Your task to perform on an android device: View the details of Humanrace Samba black Shoes in the Adidas app 
Image 0: 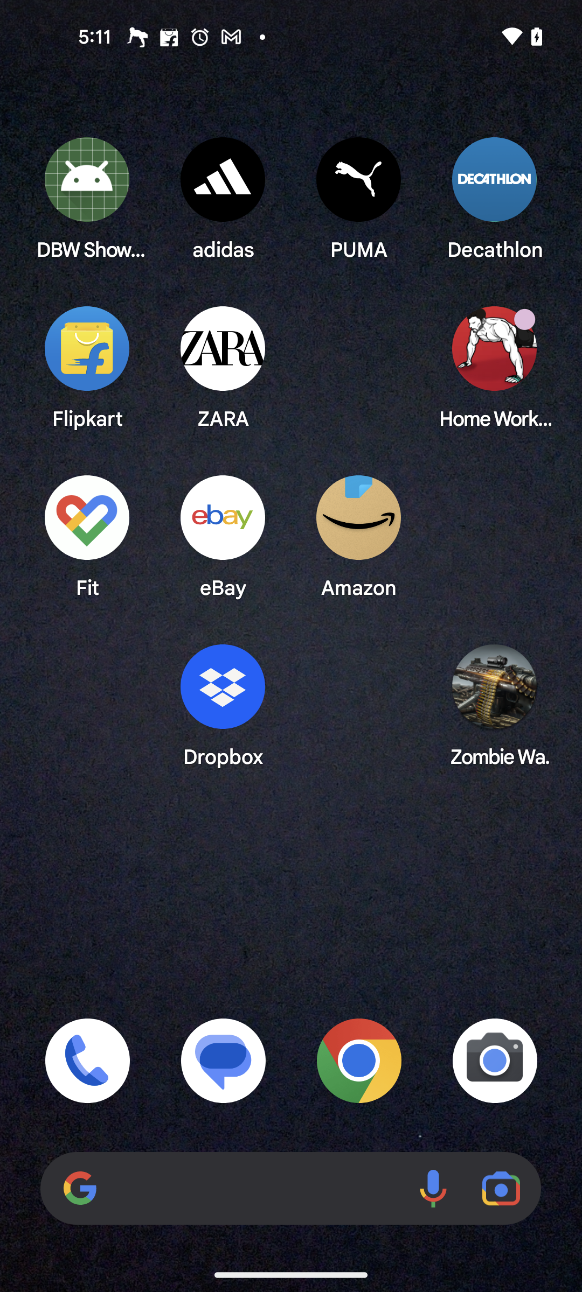
Open the Adidas app
Step 0: open app "adidas"
Image 1: 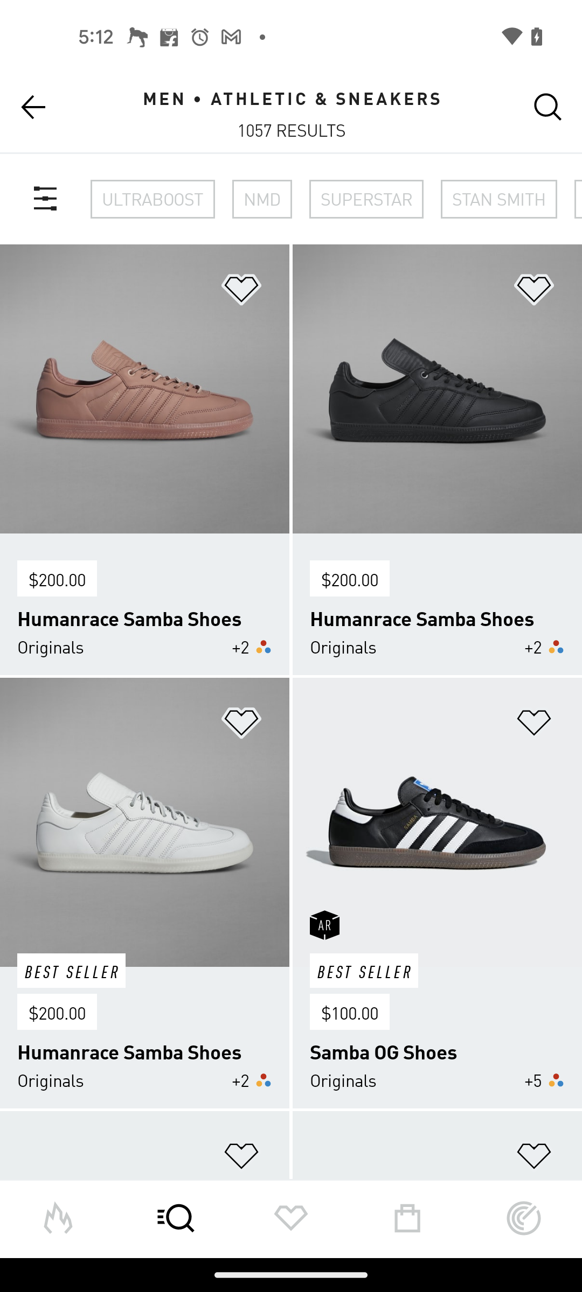
Click on the Humamrace Samba black Shoes 
Step 1: click (407, 368)
Image 2: 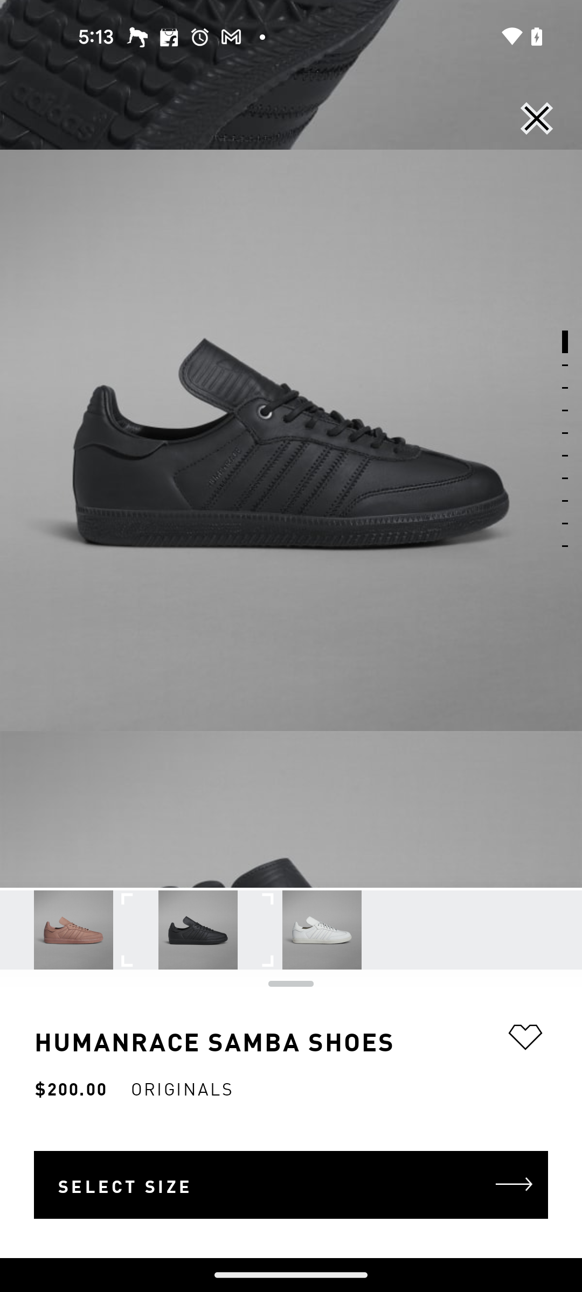
Scroll up to view the details
Step 2: scroll down
Image 3: 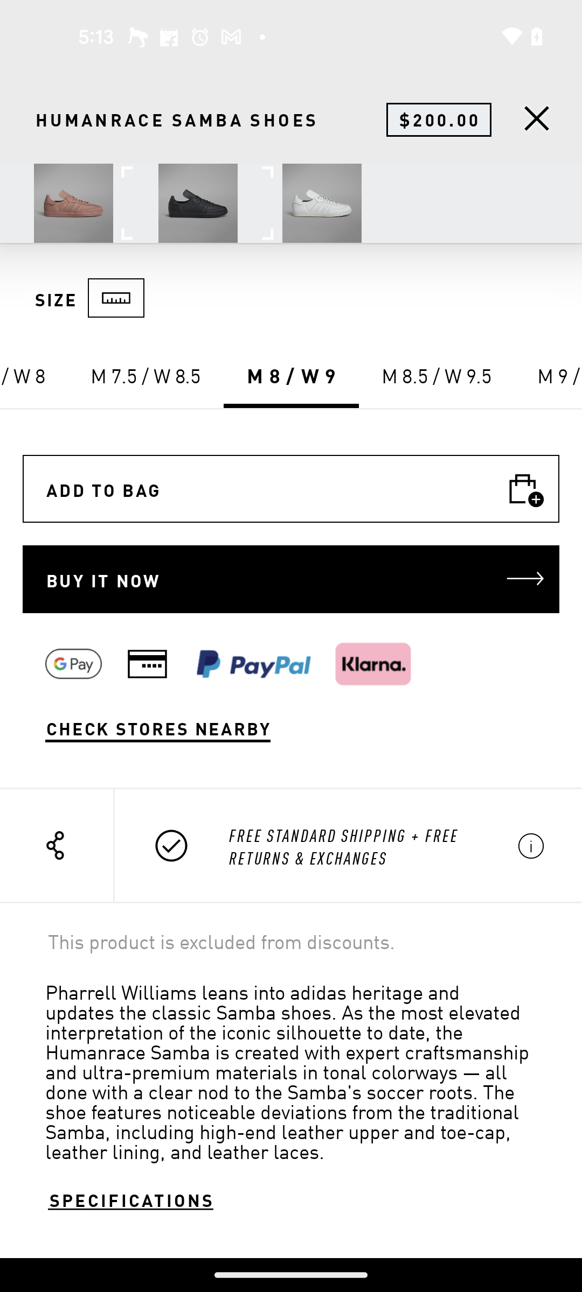
Scroll up to view the details
Step 3: scroll down
Image 4: 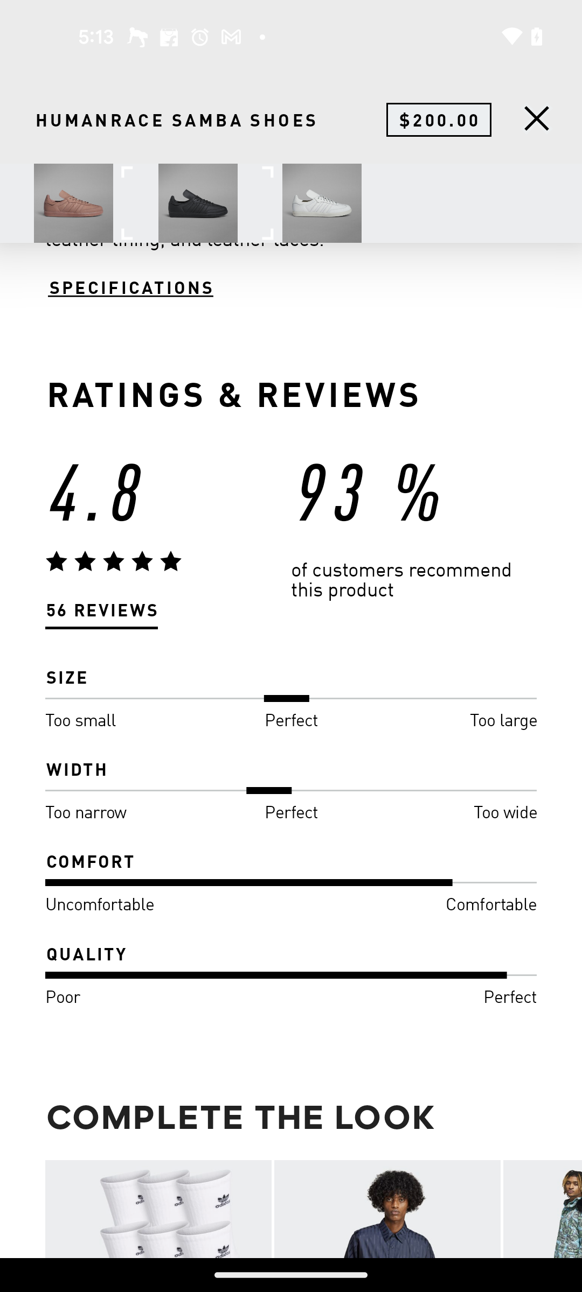
Scroll up to view the details
Step 4: scroll down